Your task to perform on an android device: On the Flipkart app, read reviews of the Barstow women's solid bomber jacket.
Image 0: 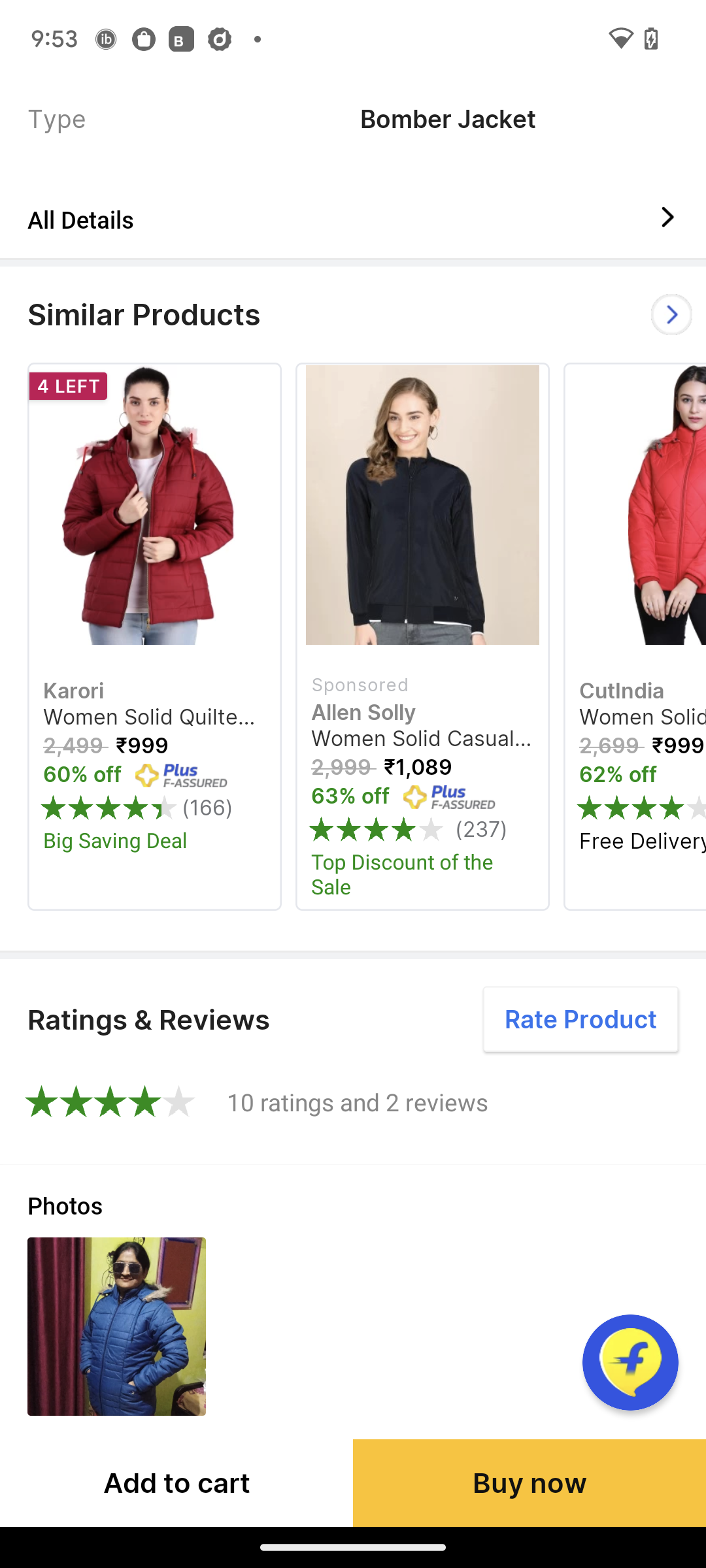
Scroll up
Step 0: scroll down
Image 1: 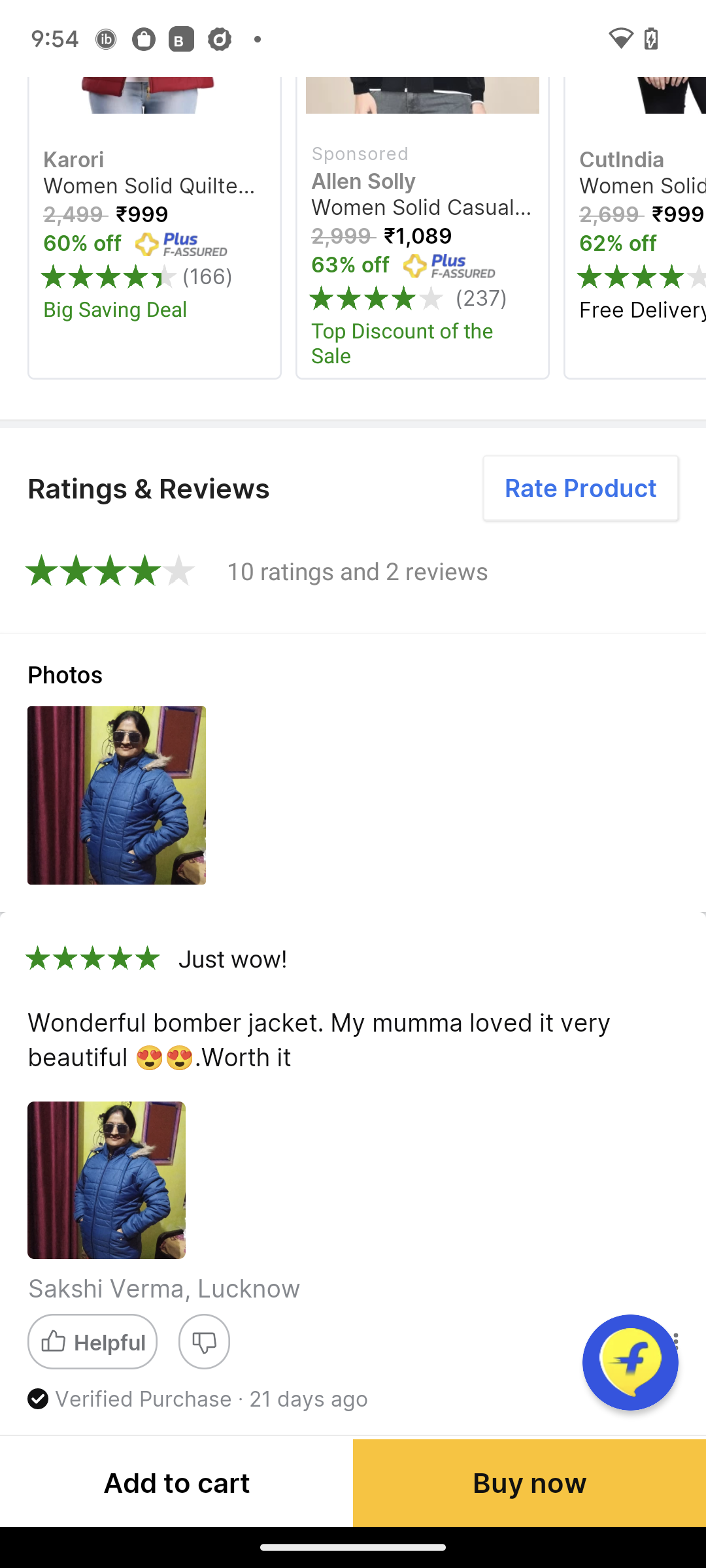
Scroll up
Step 1: scroll down